Your task to perform on an android device: get the dierection for me by the first train after 4:00 p.m, from the route Canada de Gomez to Funes on the clock apps.
Image 0: 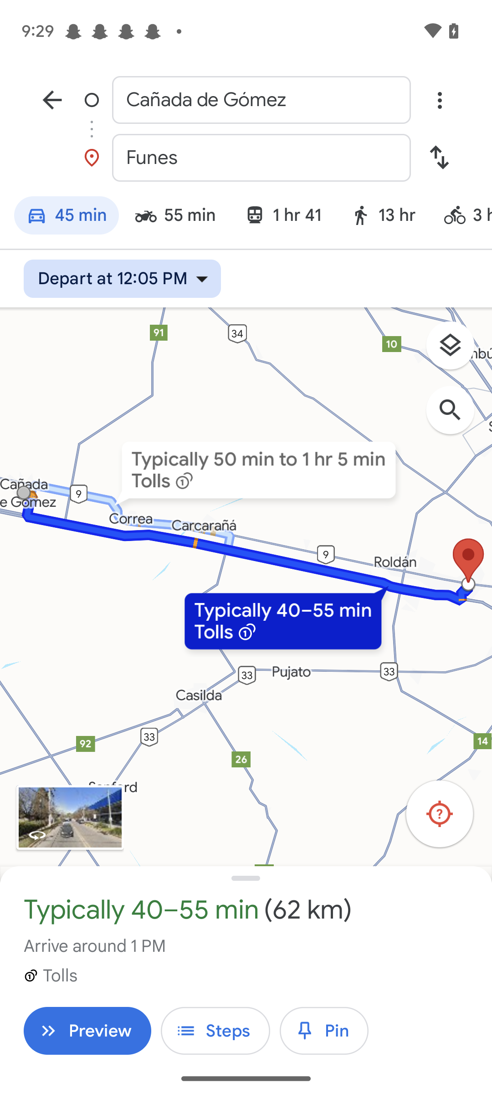
Click on the train icon.
Step 0: click (297, 215)
Image 1: 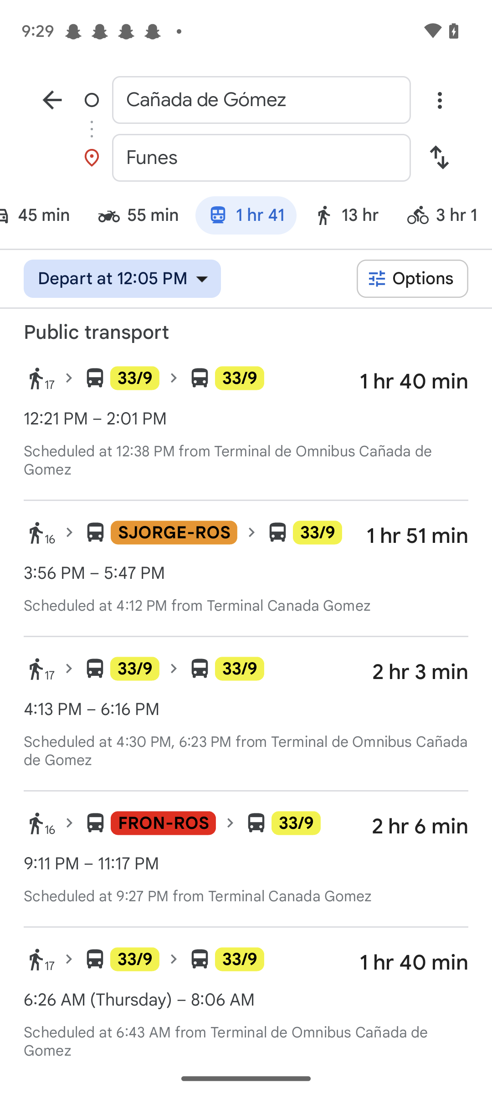
Click on the time tab.
Step 1: click (122, 279)
Image 2: 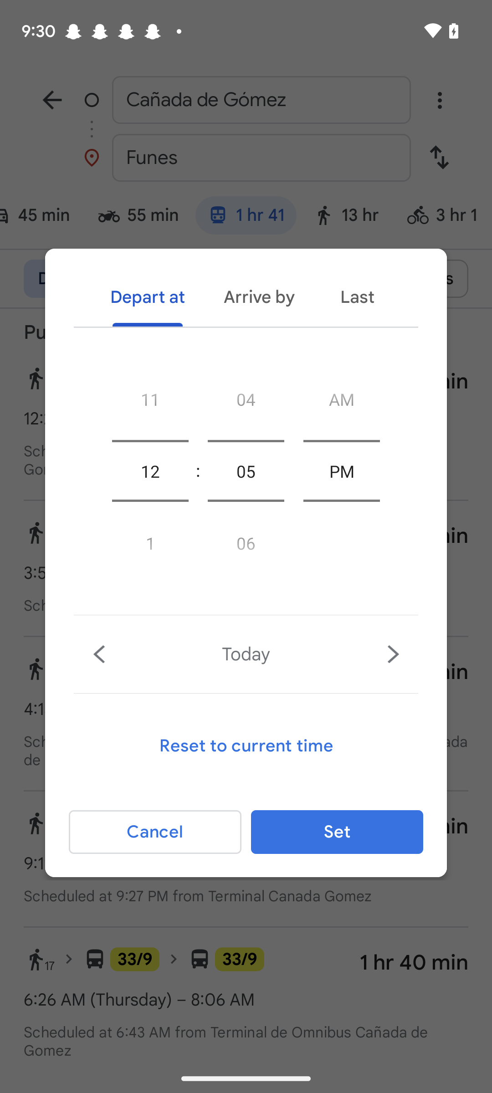
set the time at 4:00 p.m
Step 2: scroll down
Image 3: 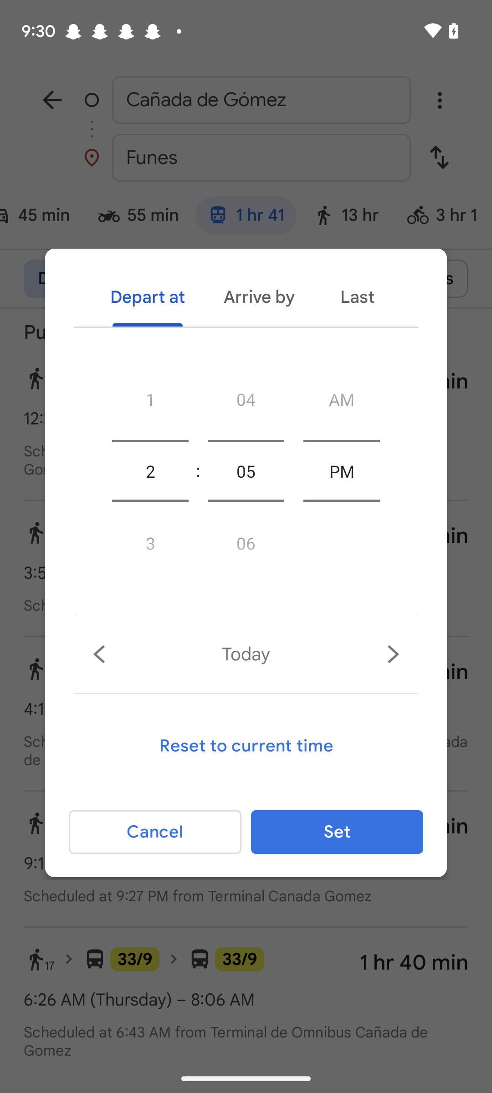
set the time at 4:00 p.m
Step 3: scroll down
Image 4: 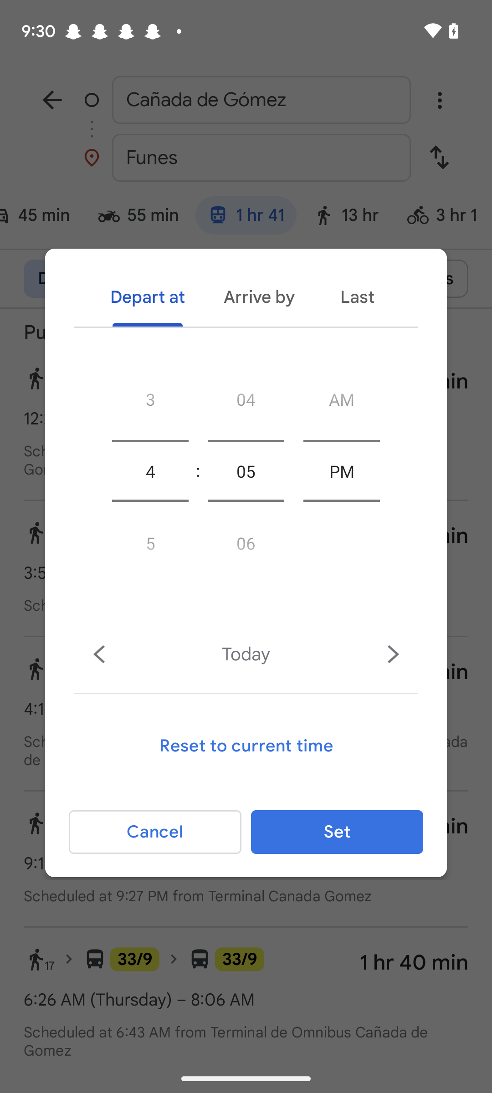
set the time at 4:00 p.m
Step 4: scroll up
Image 5: 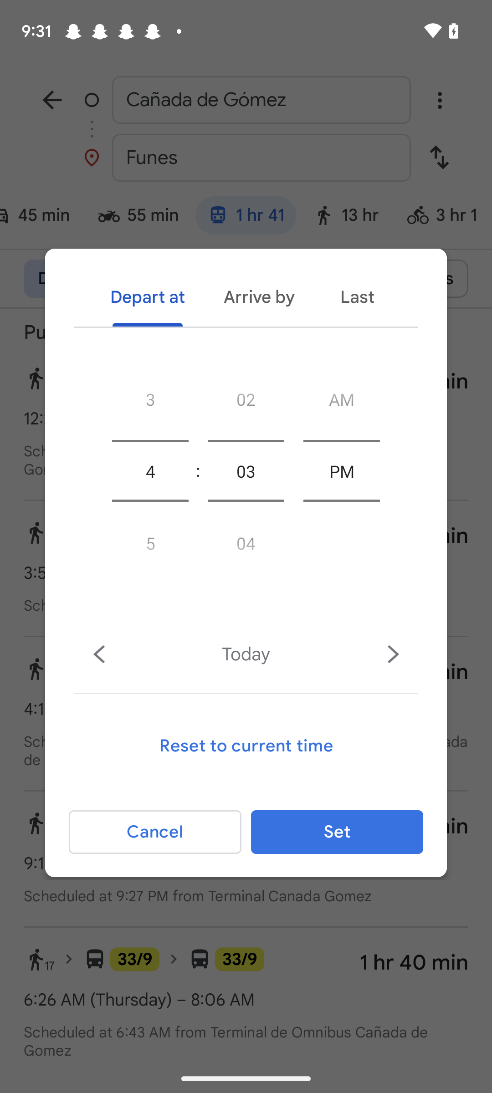
set the time at 4:00 p.m
Step 5: scroll up
Image 6: 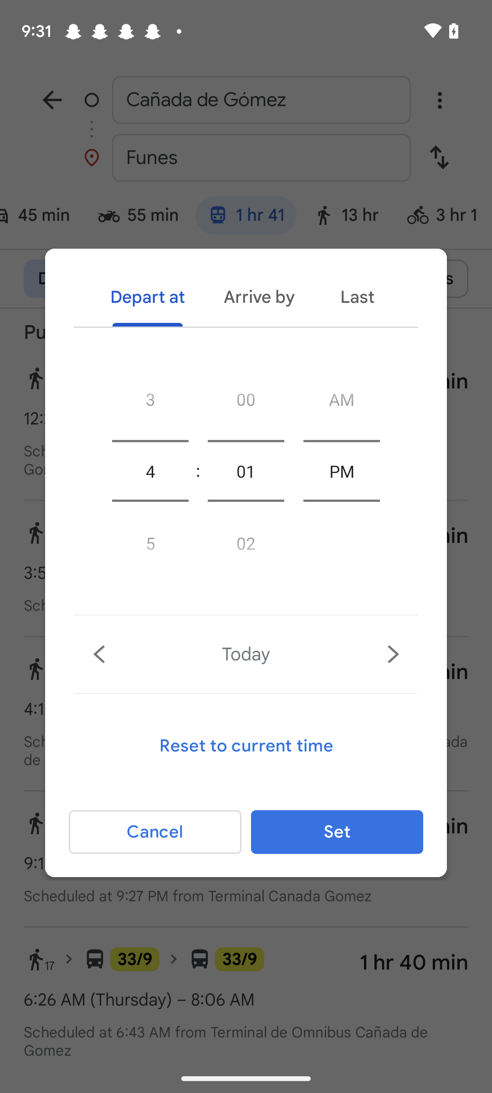
set the time at 4:00 p.m
Step 6: scroll up
Image 7: 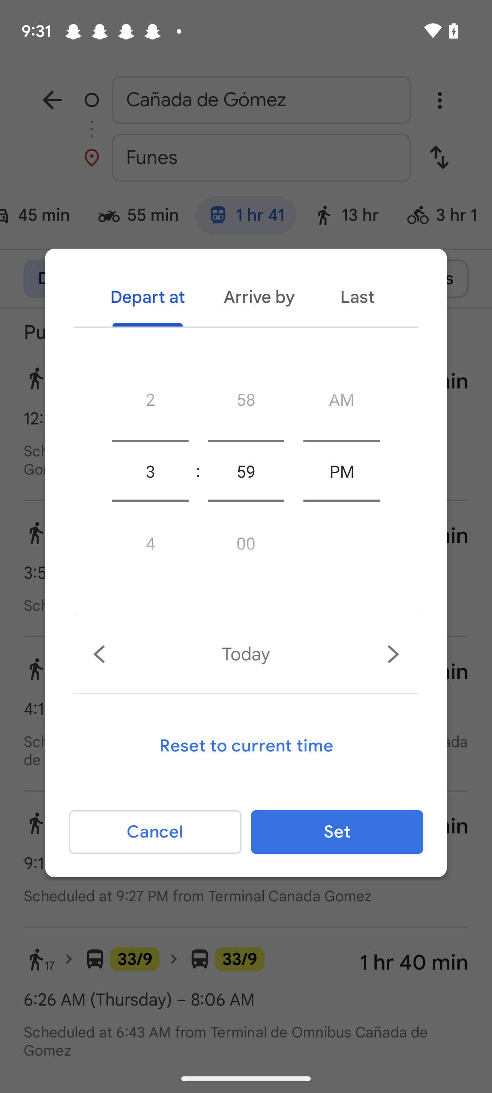
set the time at 4:00 p.m
Step 7: click (246, 539)
Image 8: 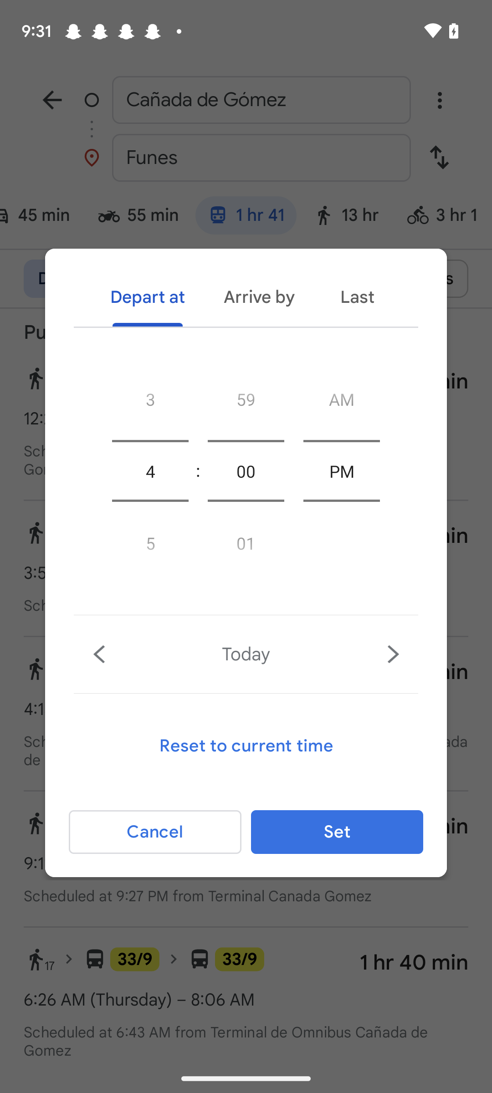
Click on the Set tab at the bottom right corner of the box displayed.
Step 8: click (337, 832)
Image 9: 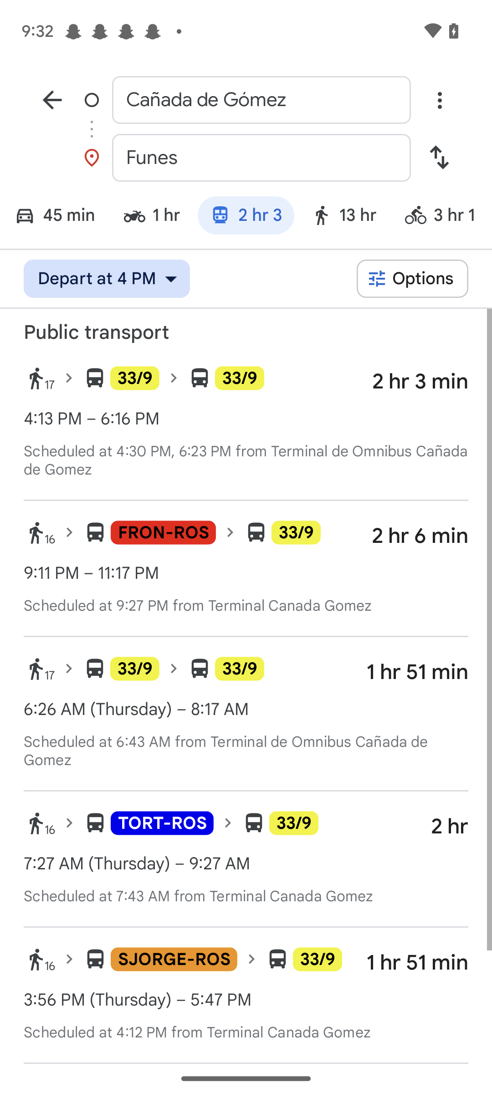
Click on the first tab.
Step 9: click (199, 362)